Your task to perform on an android device: Open the Outlook App, Compose a mail to dbwscratch.test.id8@gmail.com about Request for appraisal with the body Increase my basic pay and send it
Image 0: 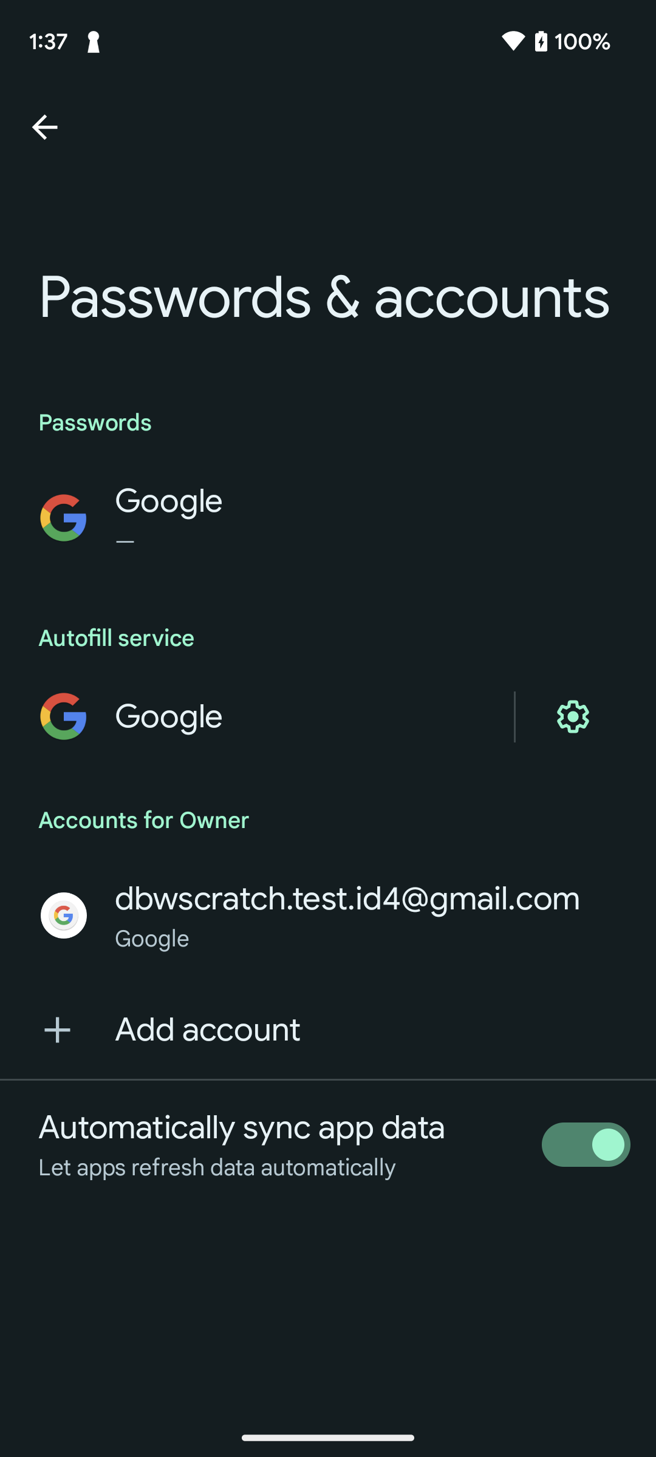
Open Outlook app
Step 0: open app "Outlook"
Image 1: 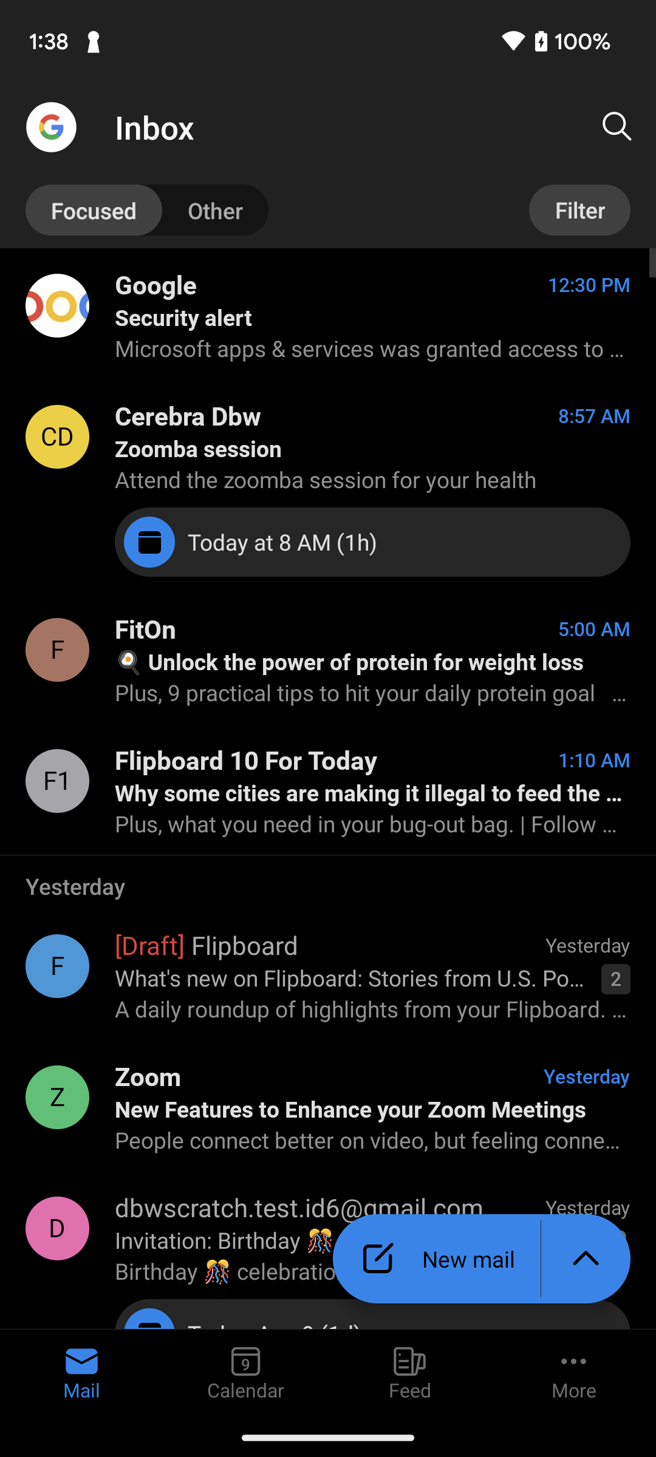
Click on the New mail option at the bottom right corner of the screen to compose a new mail
Step 1: click (481, 1258)
Image 2: 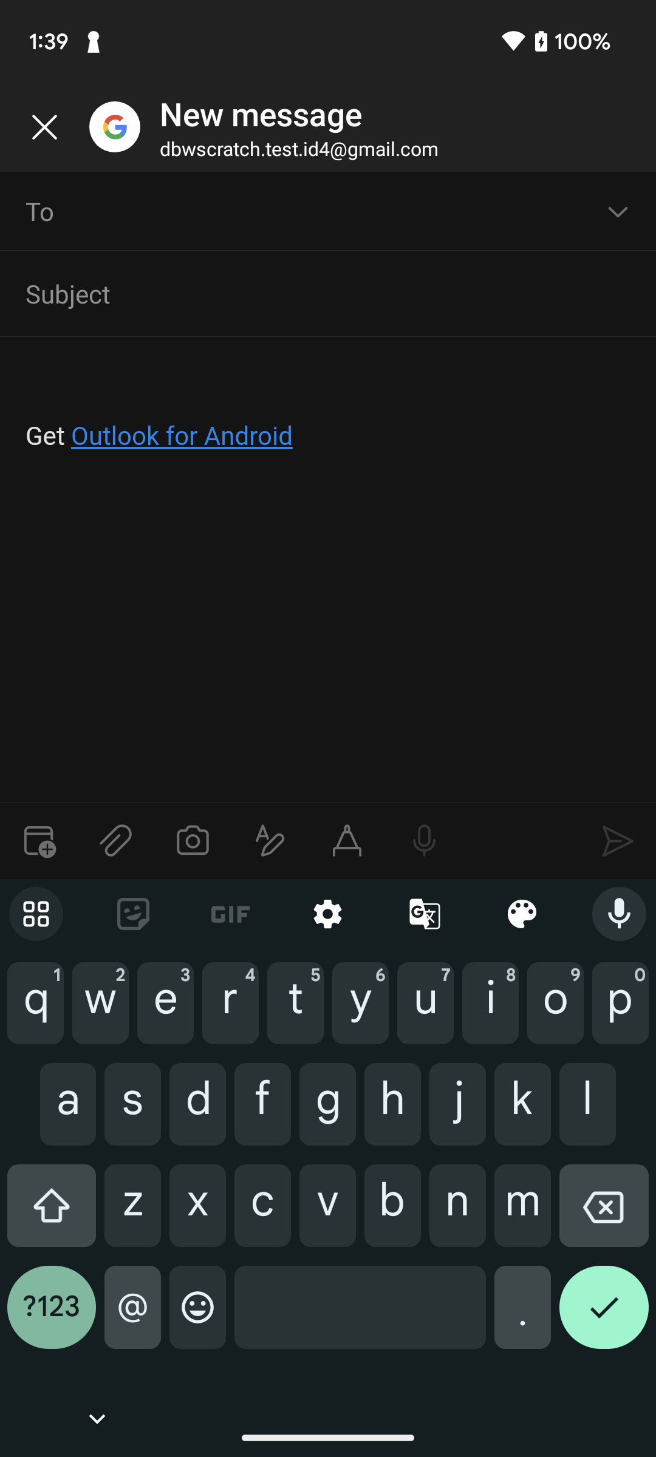
Type dbwscratch.test.id8@gmail.com in the recipient section
Step 2: type "dbwscratch.test.id8@gmail.com"
Image 4: 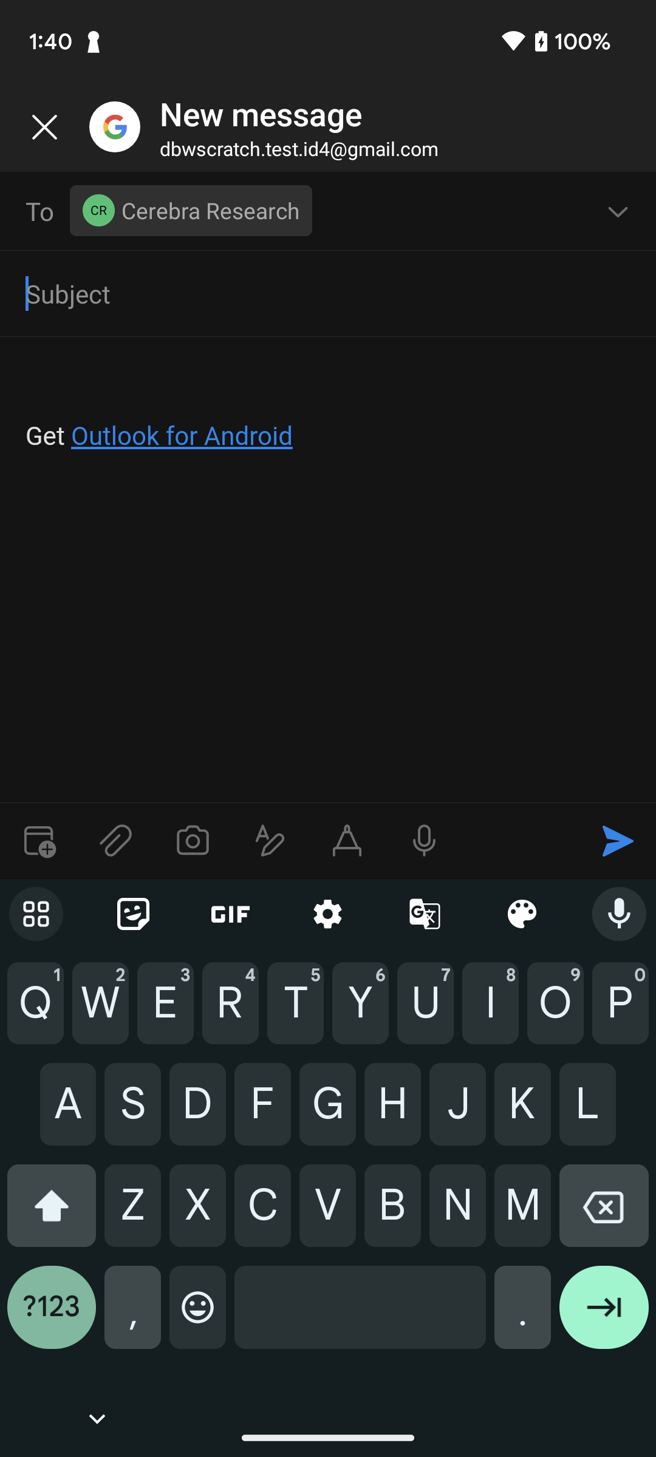
Type Request for Appraisal in the Subject Section
Step 4: type " Request for Appraisal"
Image 5: 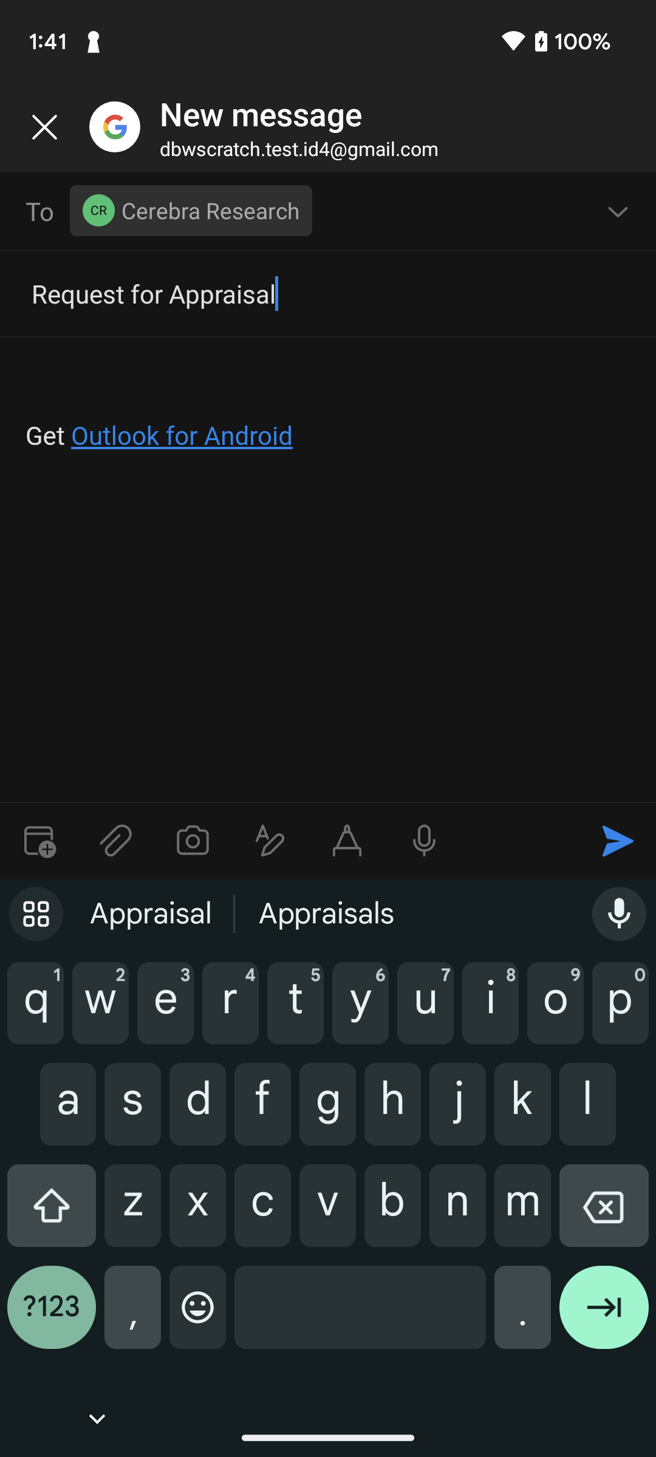
Click on the body textbar below the subject
Step 5: click (329, 407)
Image 6: 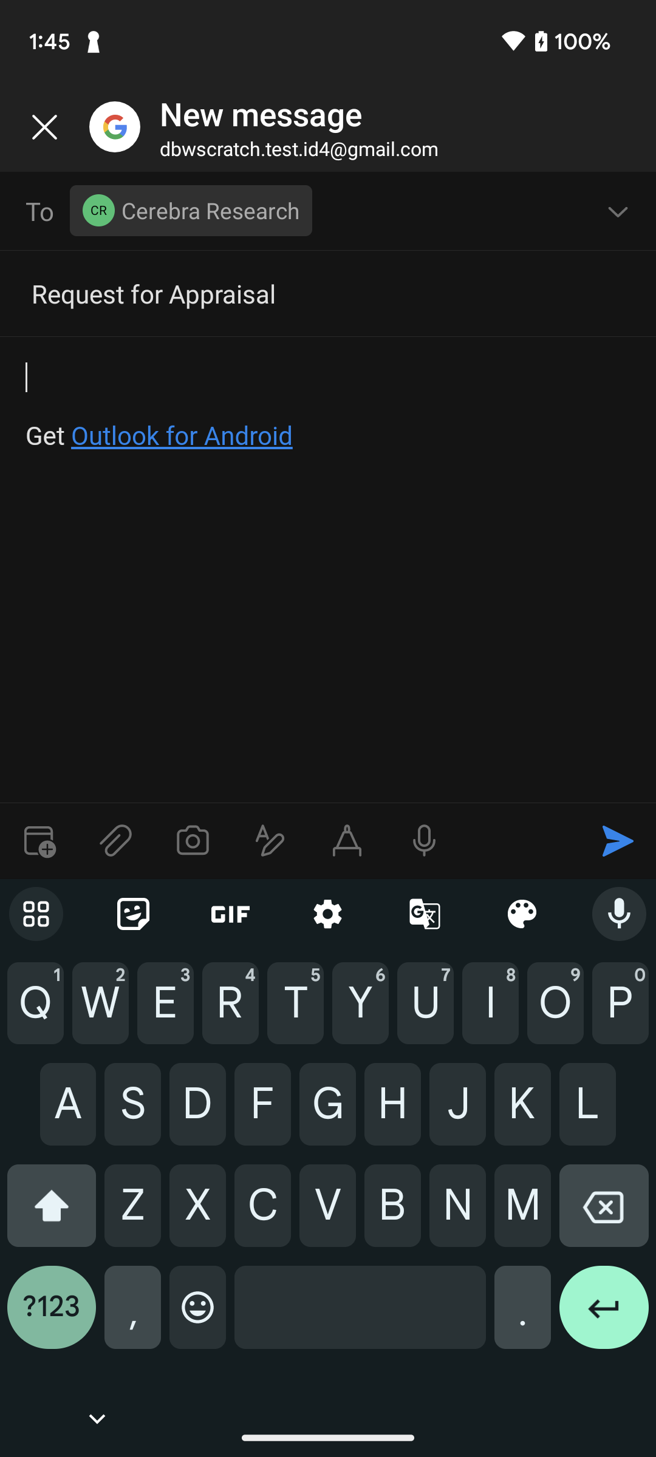
Type Increase my basic pay in body of the mail
Step 6: type "Increase my basic pay "
Image 7: 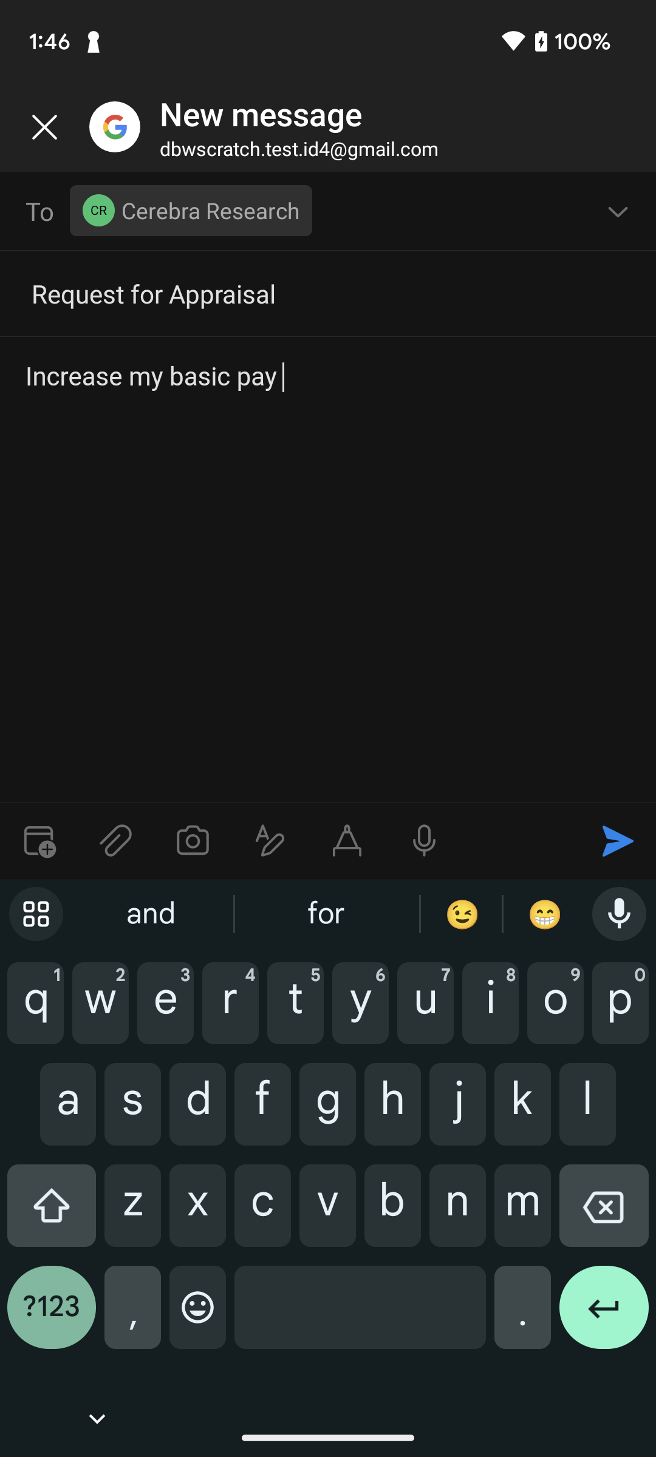
Click on the send button above the keyboard to send this mail
Step 7: click (617, 841)